Your task to perform on an android device: In the Amazon app, search for adidas brand shoes for me, as they are comfortable and easy to walk on any surface.
Image 0: 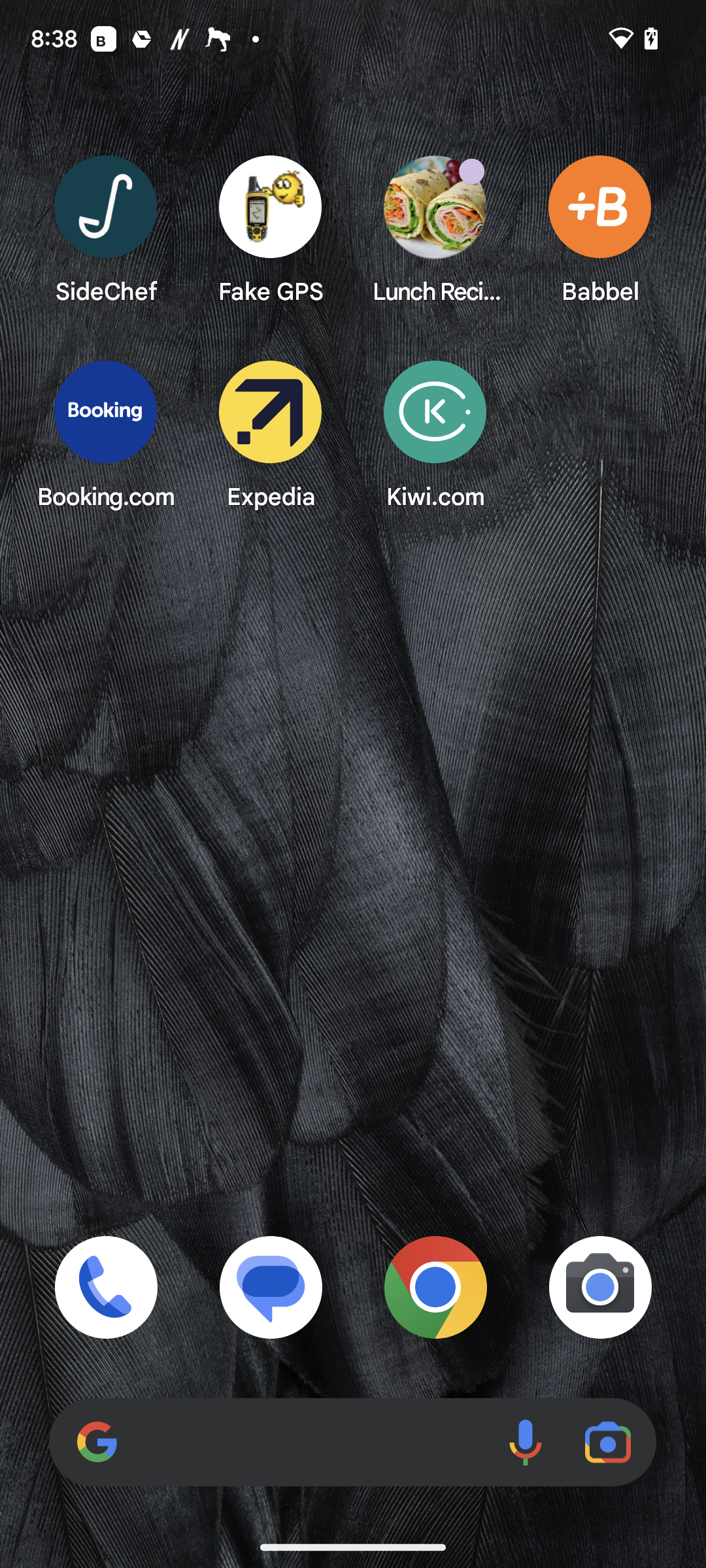
Open the amazon app.
Step 0: open app "Amazon"
Image 1: 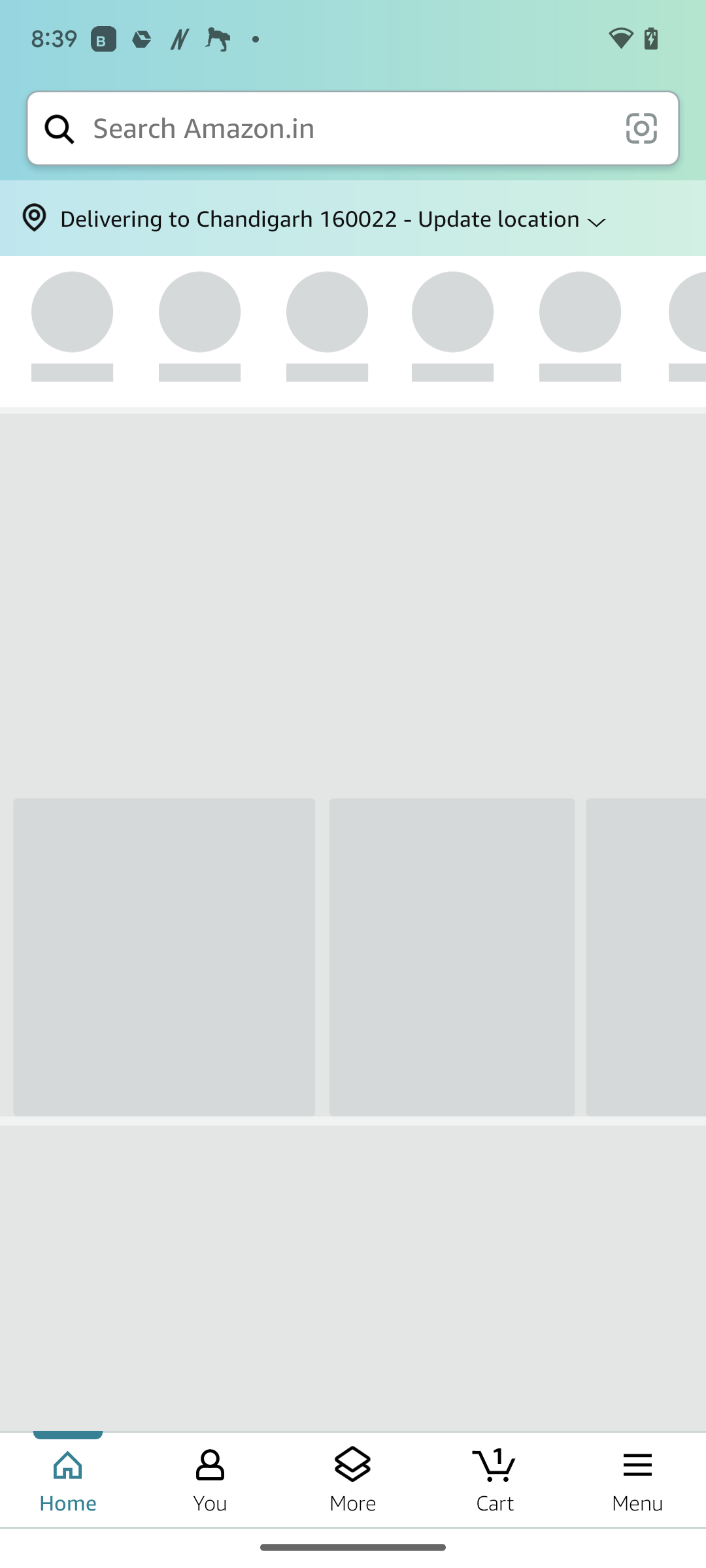
Open the amazon app.
Step 1: wait
Image 2: 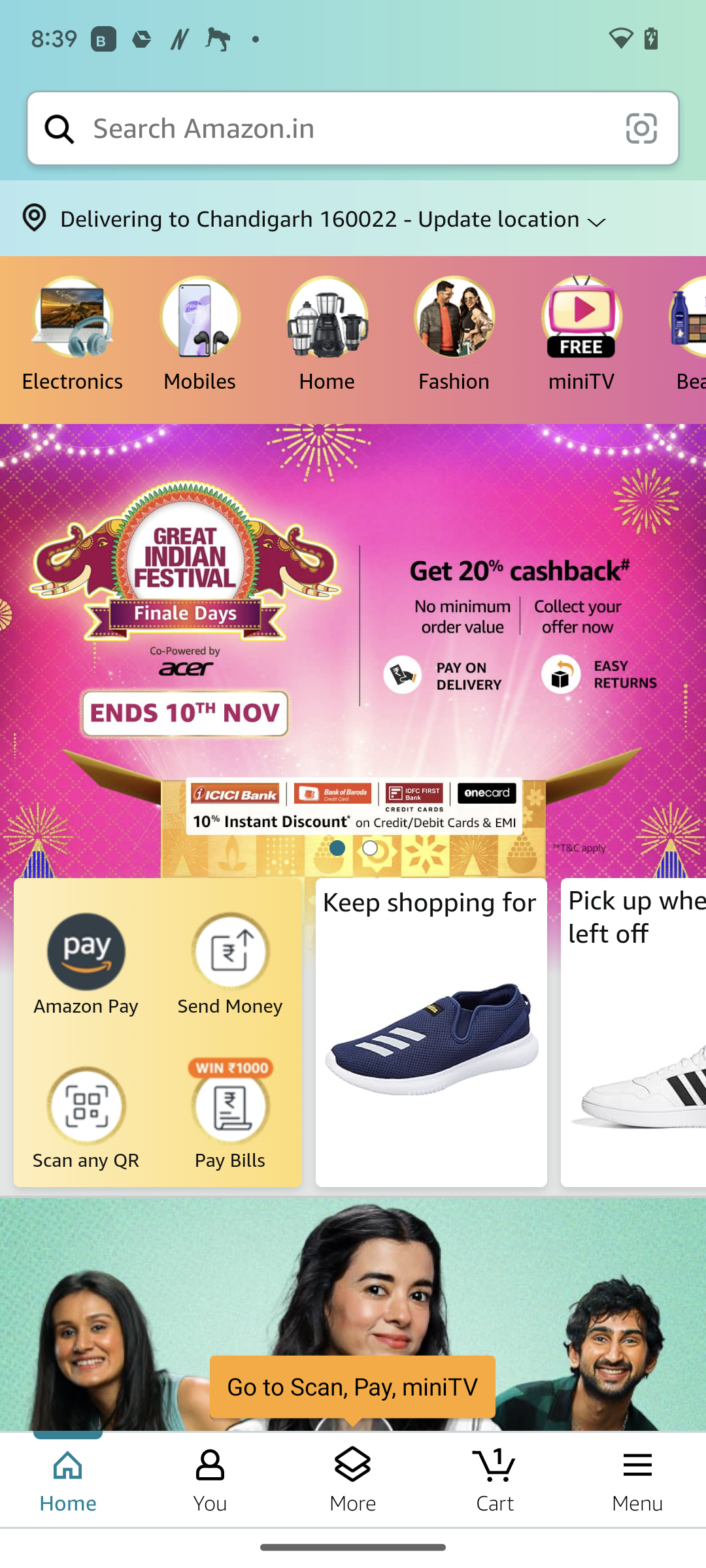
Click on the search bar at the top of the screen.
Step 2: click (348, 128)
Image 3: 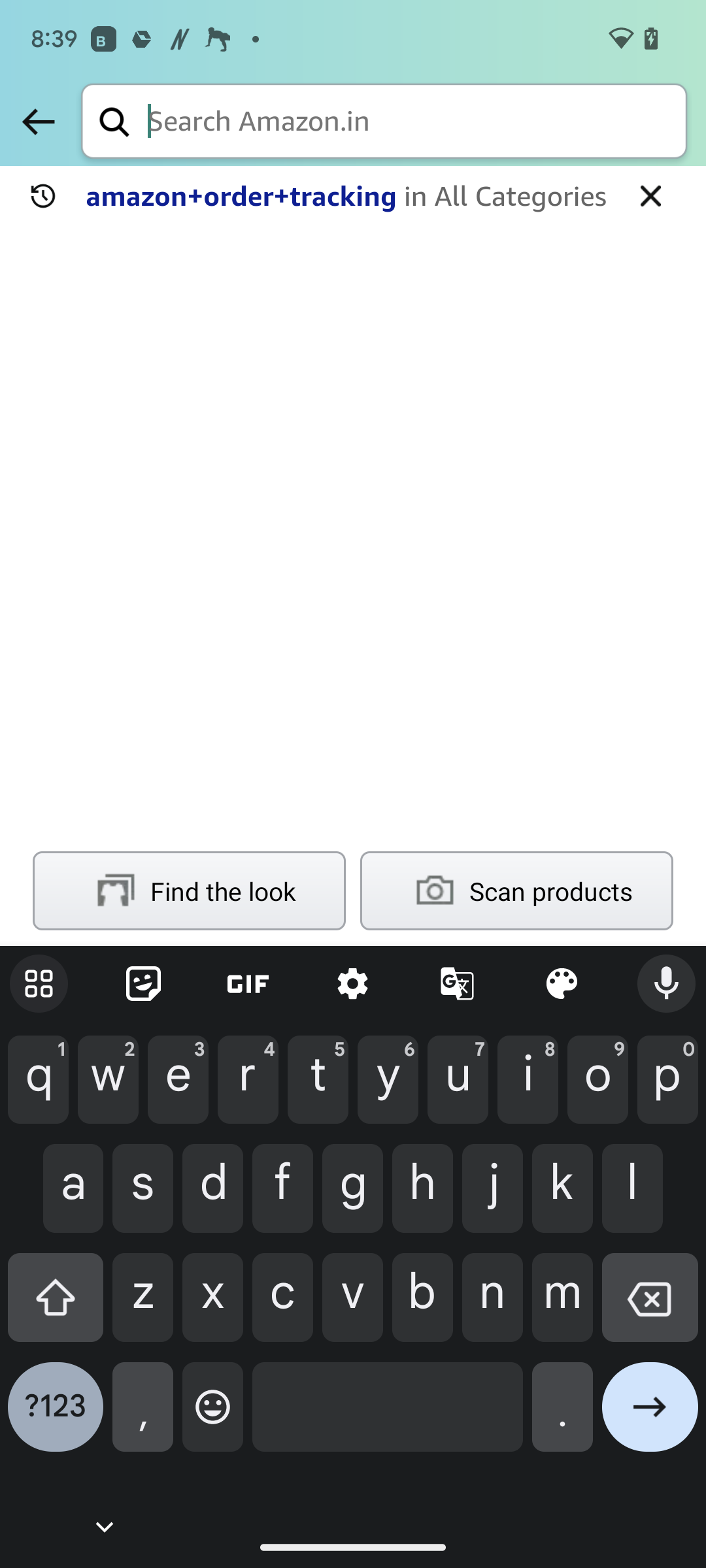
Type adidas shoes for men in the text field.
Step 3: type "adidas shoes for men"
Image 4: 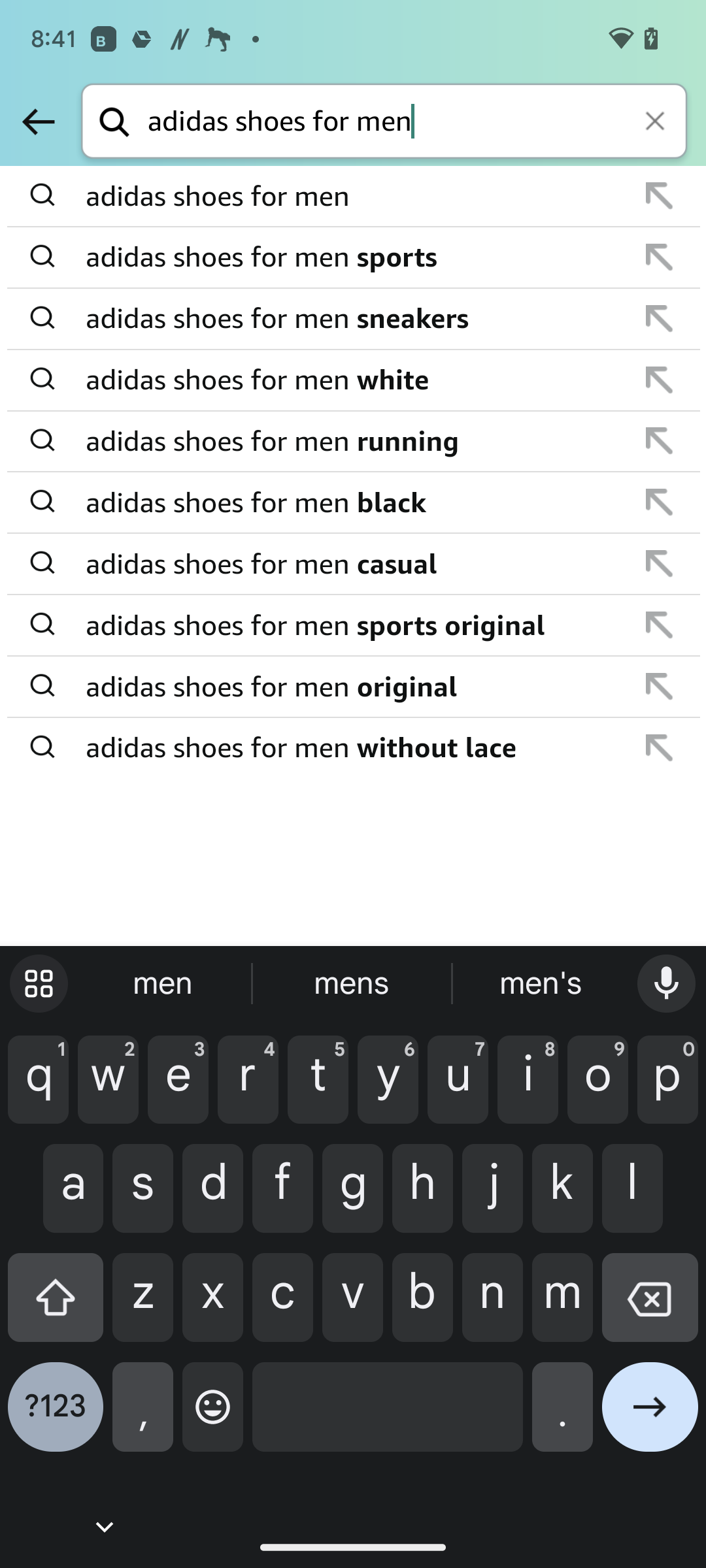
Click on first option at the top of the screen.
Step 4: click (354, 196)